Your task to perform on an android device: I want to add the first photo from Google Photos on the presentation's second slide using the Google Slides app. 
Image 0: 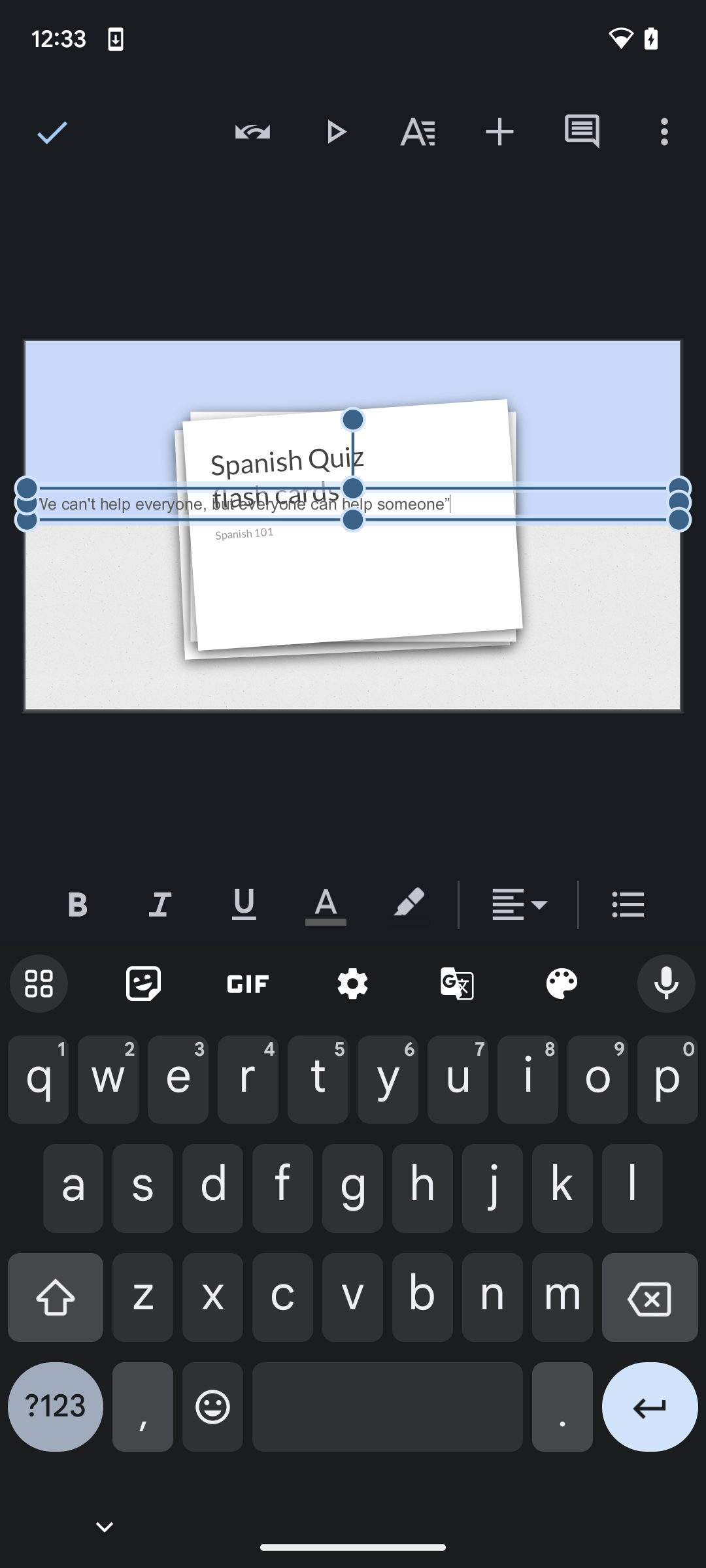
click on the plus icon (add) at the top of the screen to add an image in the slide 
Step 0: click (499, 131)
Image 1: 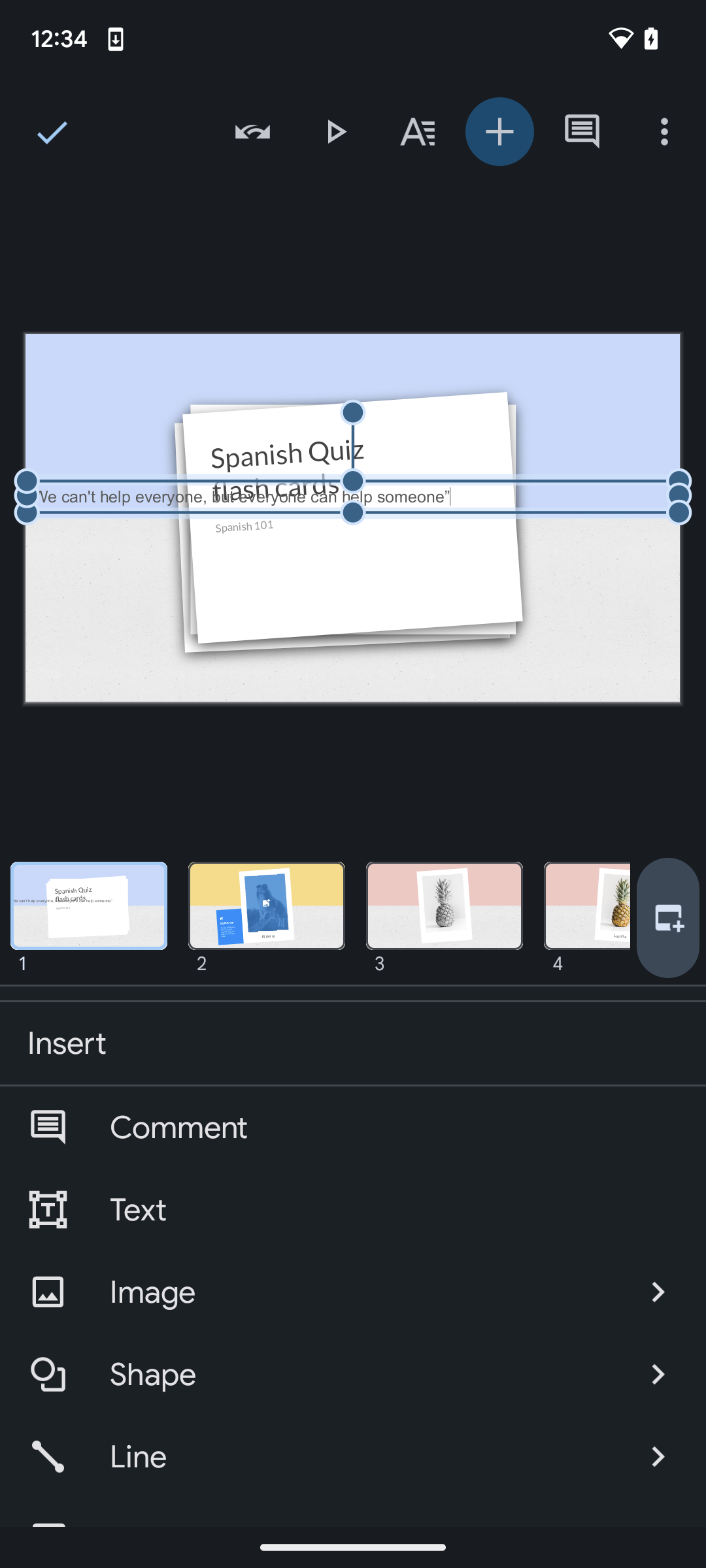
click on the image button (top third option ) from pop up window at bottom of the screen 
Step 1: click (360, 1292)
Image 3: 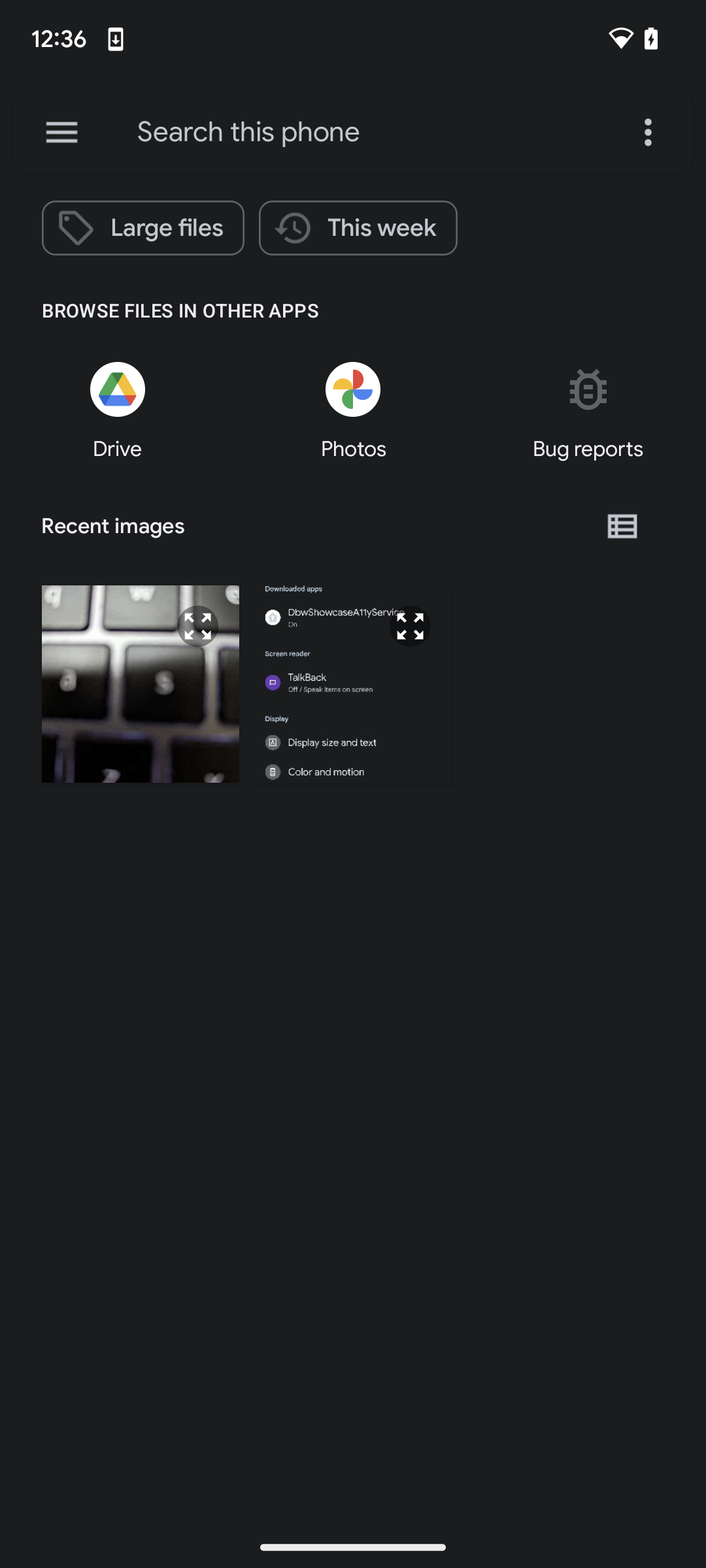
choose first photo from recent images options  at the screen 
Step 3: click (140, 684)
Image 4: 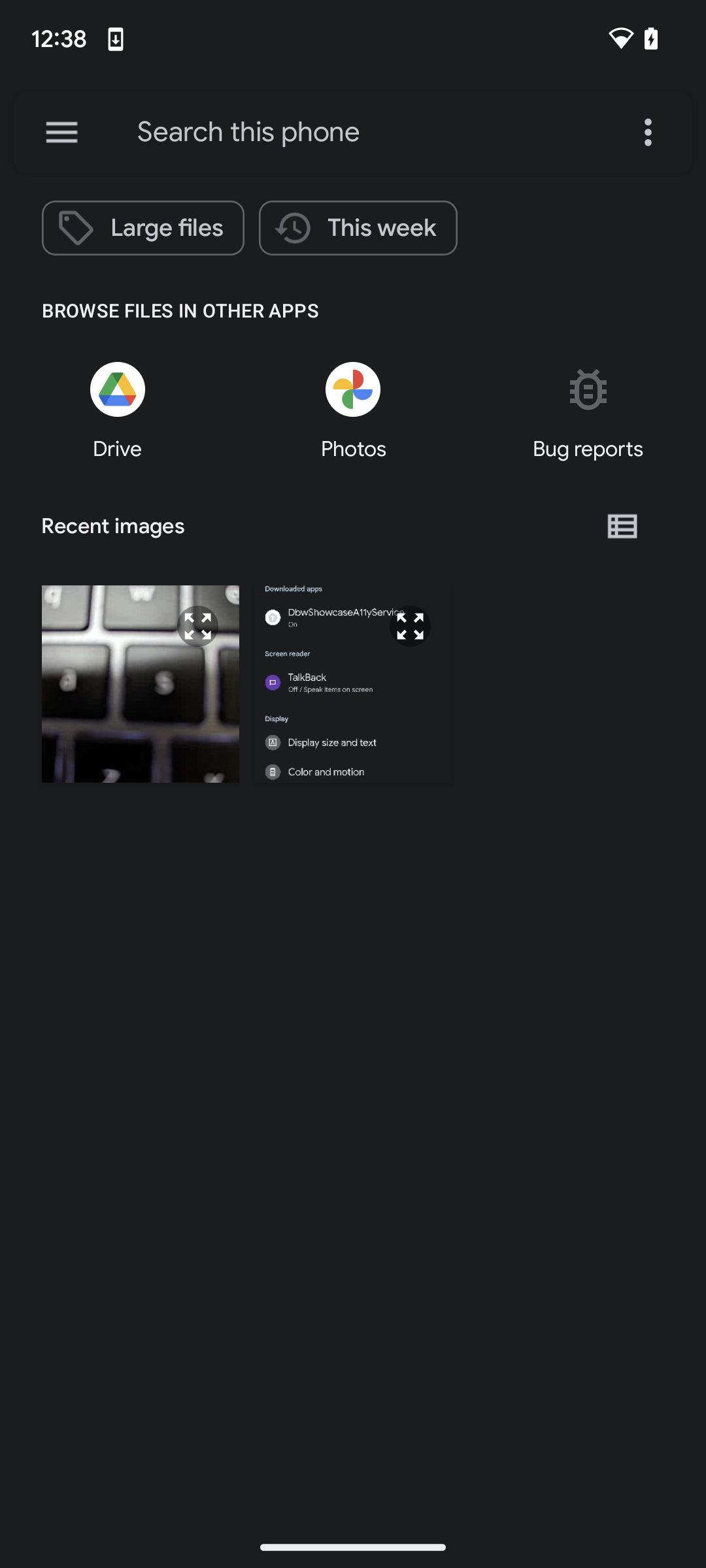
choose first photo from recent images options  at the screen 
Step 4: click (140, 684)
Image 5: 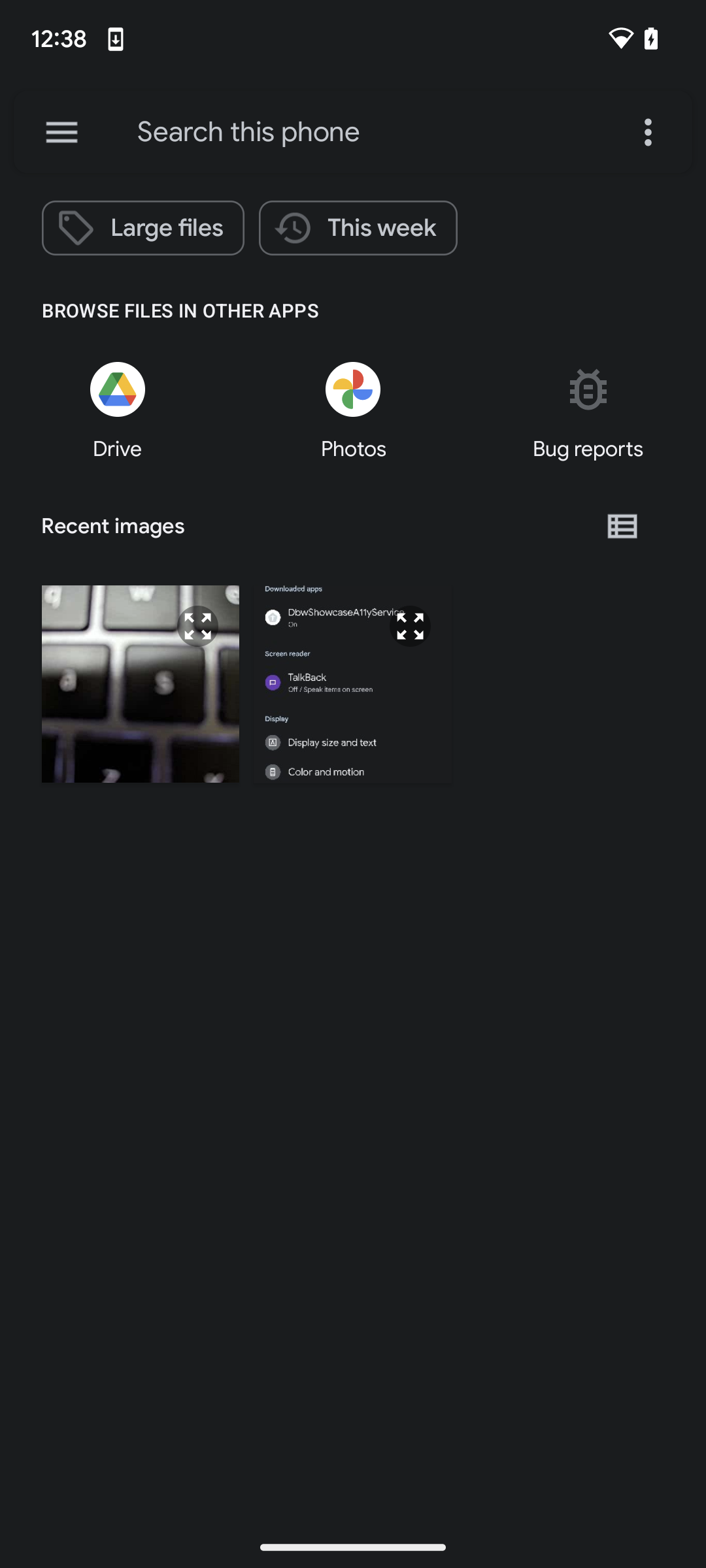
choose first photo from recent images options  at the screen 
Step 5: wait